Your task to perform on an android device: I want to check the menu of the La Brasa Cafe to order something
Image 0: 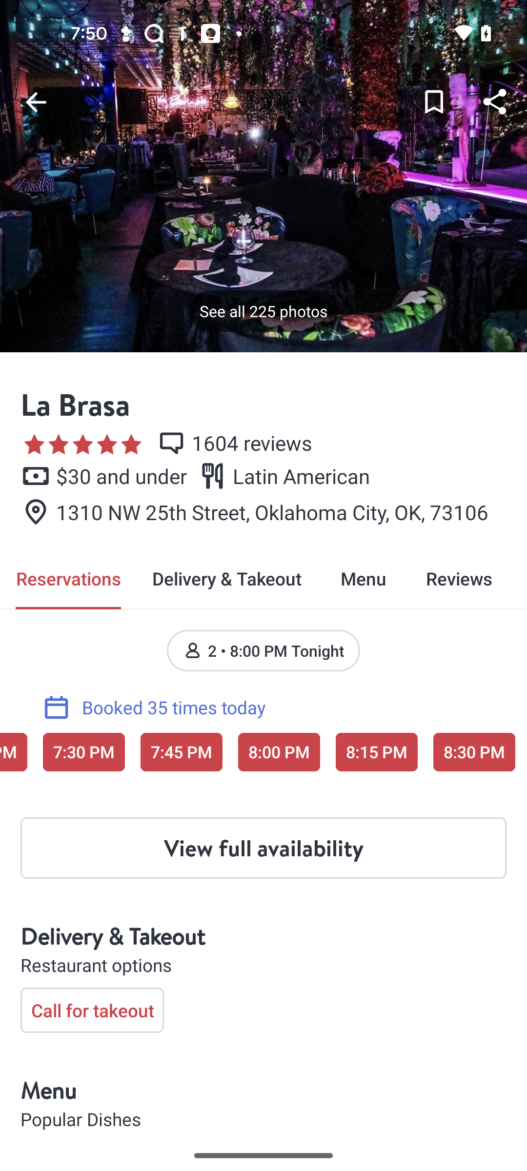
click on the menu option
Step 0: click (364, 578)